Your task to perform on an android device:  I am using the CityMapper app to find a bus on December 24, 2023, from Amsterdam Ave., New York, to La Scuola d'Italia, Italy, because my family and I are taking a Christmas holiday to Italy
Image 0: 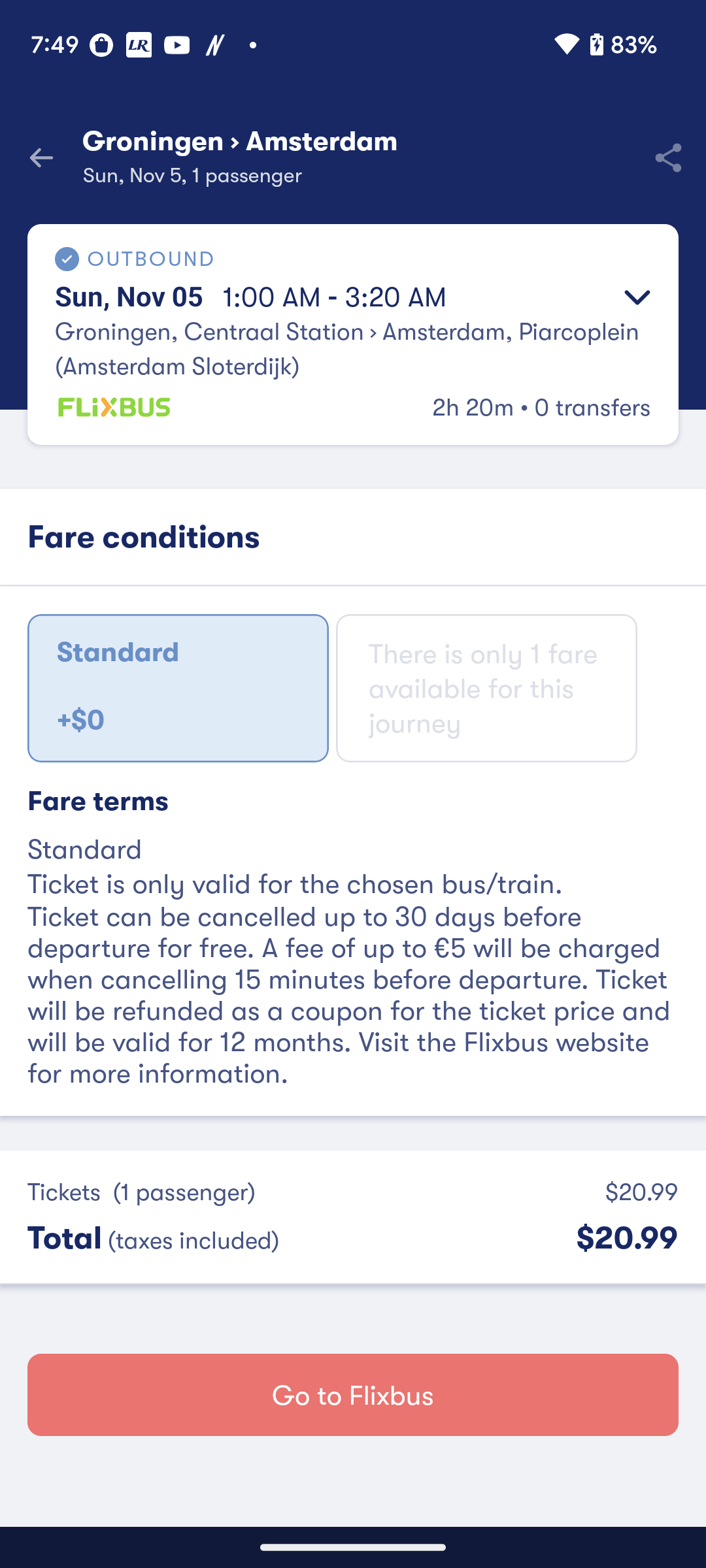
Open the City Mapper app
Step 0: open app "Citymapper"
Image 1: 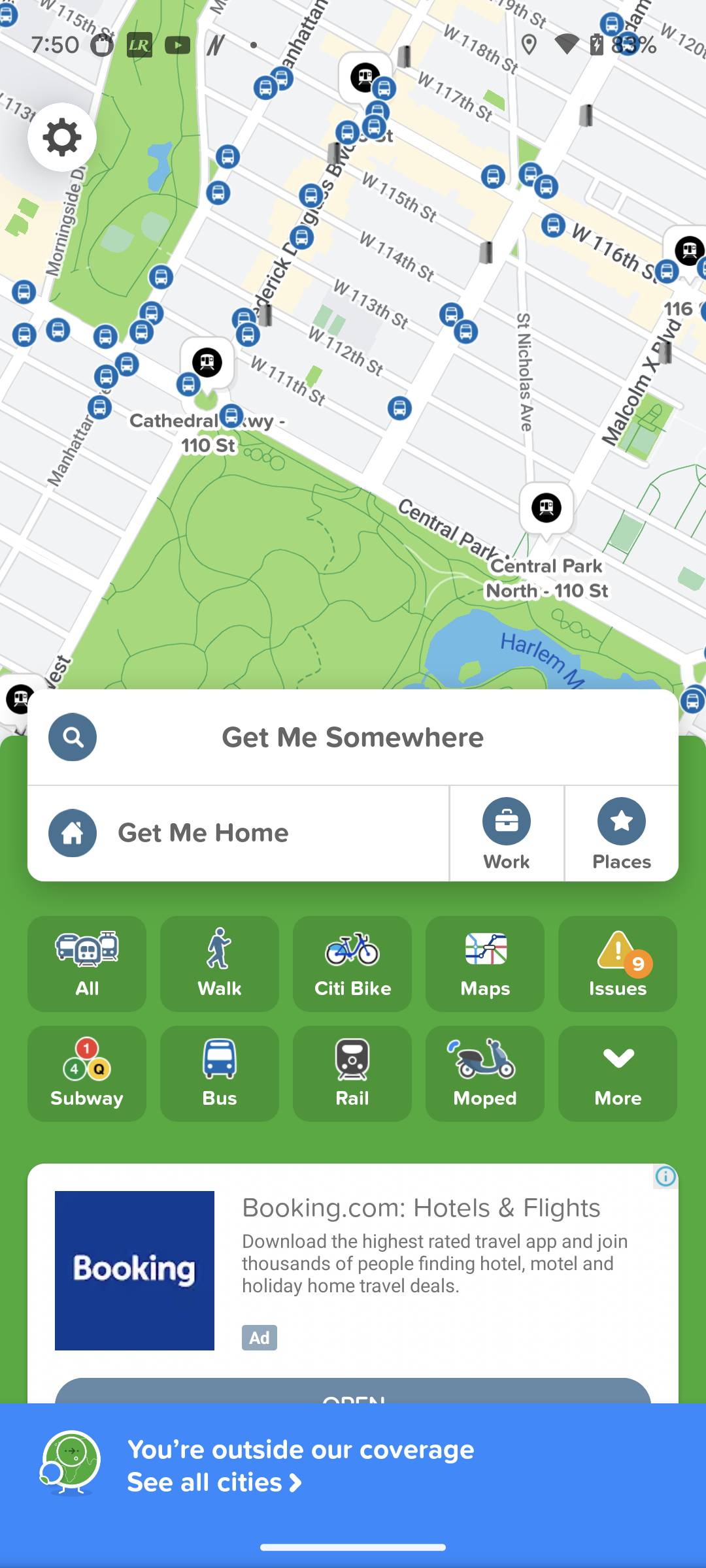
Click on the search icon 
Step 1: click (353, 598)
Image 2: 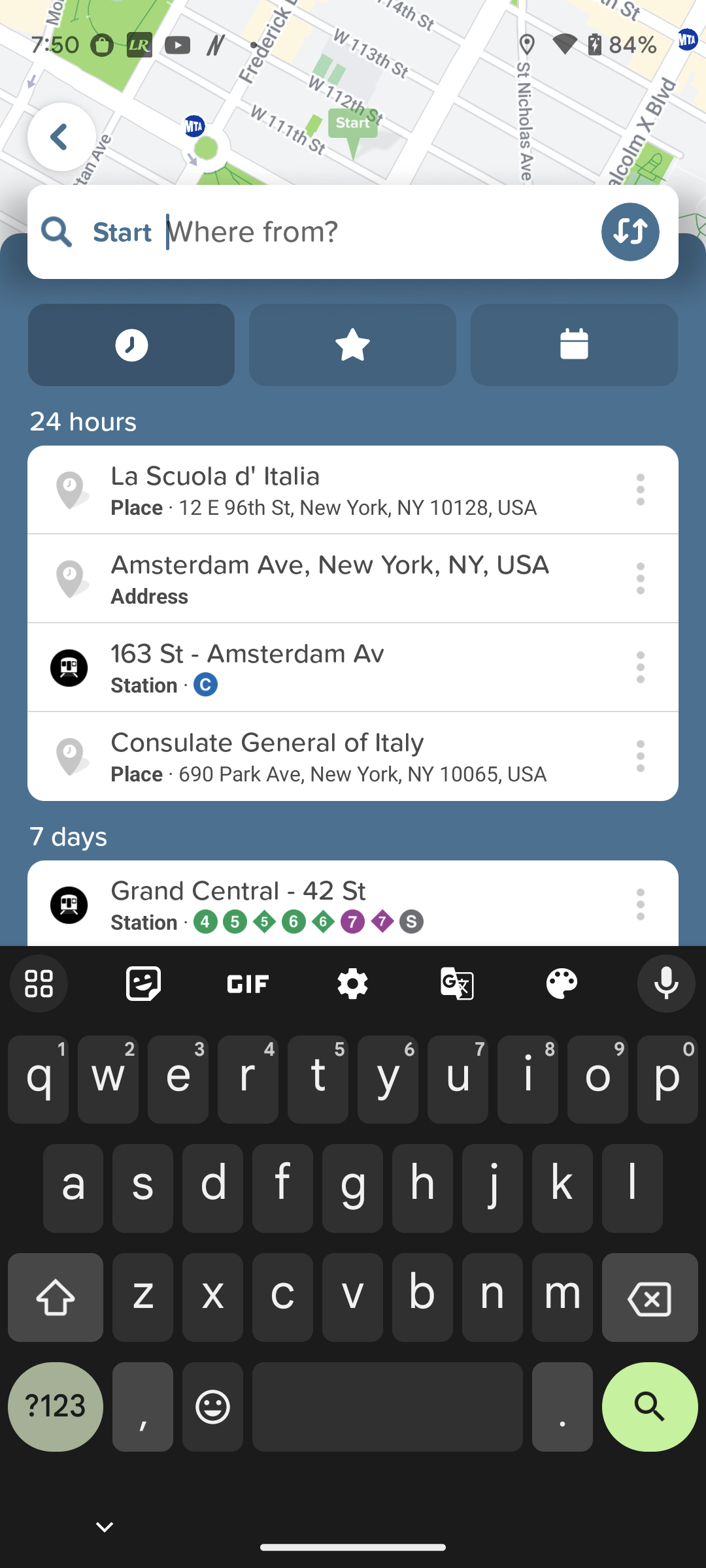
Type Amsterdam in start point 
Step 2: type "Amsterdam"
Image 3: 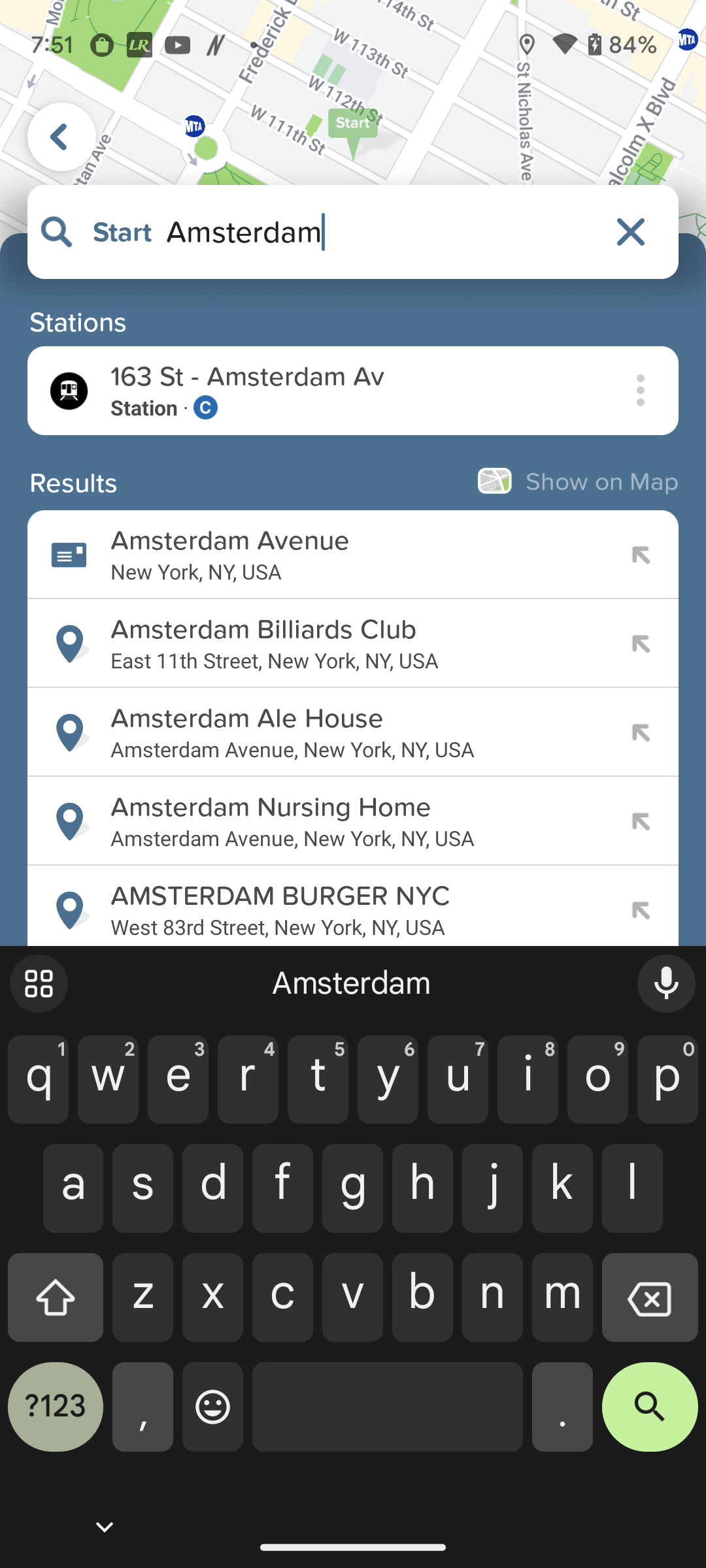
Click on Amsterdam Avenue suggestion 
Step 3: click (343, 571)
Image 4: 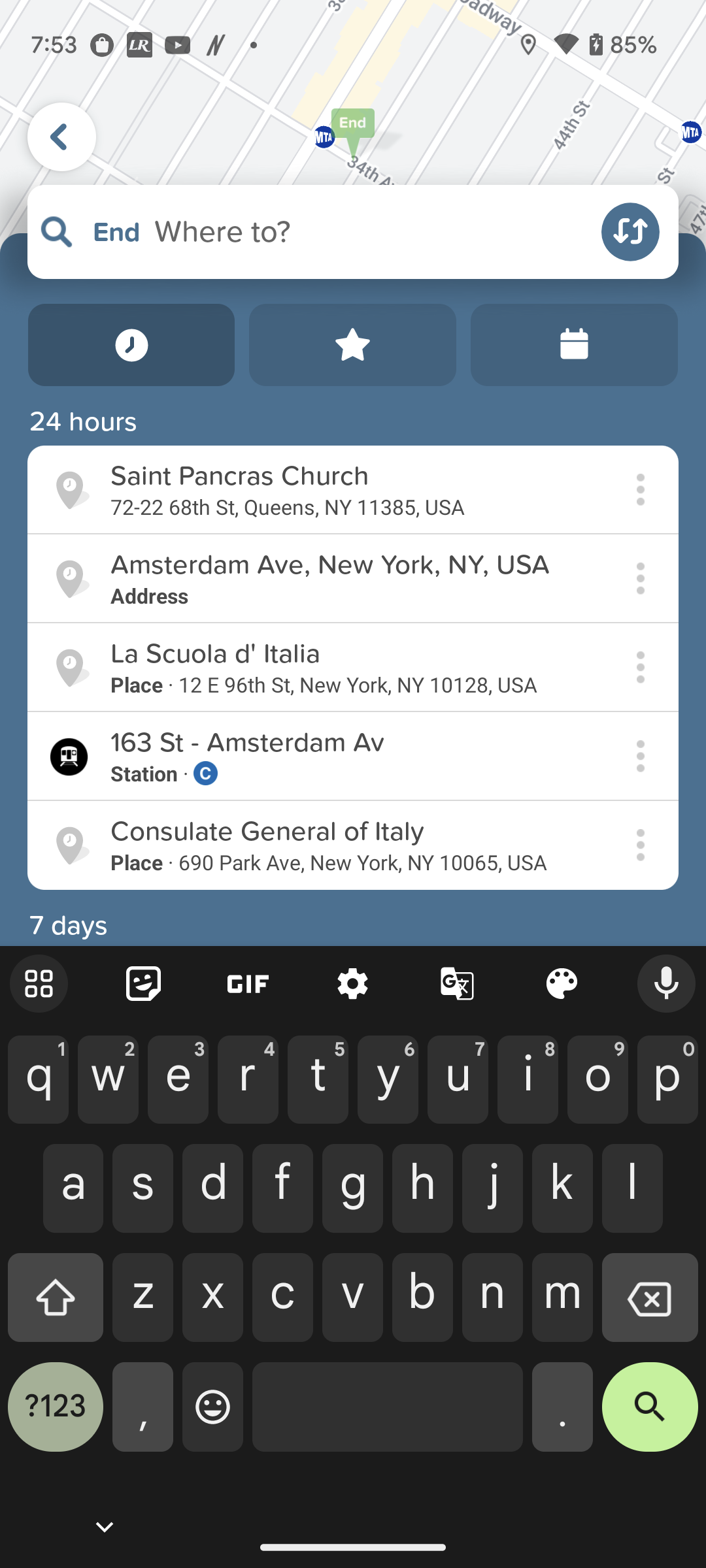
Type Italy in end point 
Step 4: type "Italy"
Image 5: 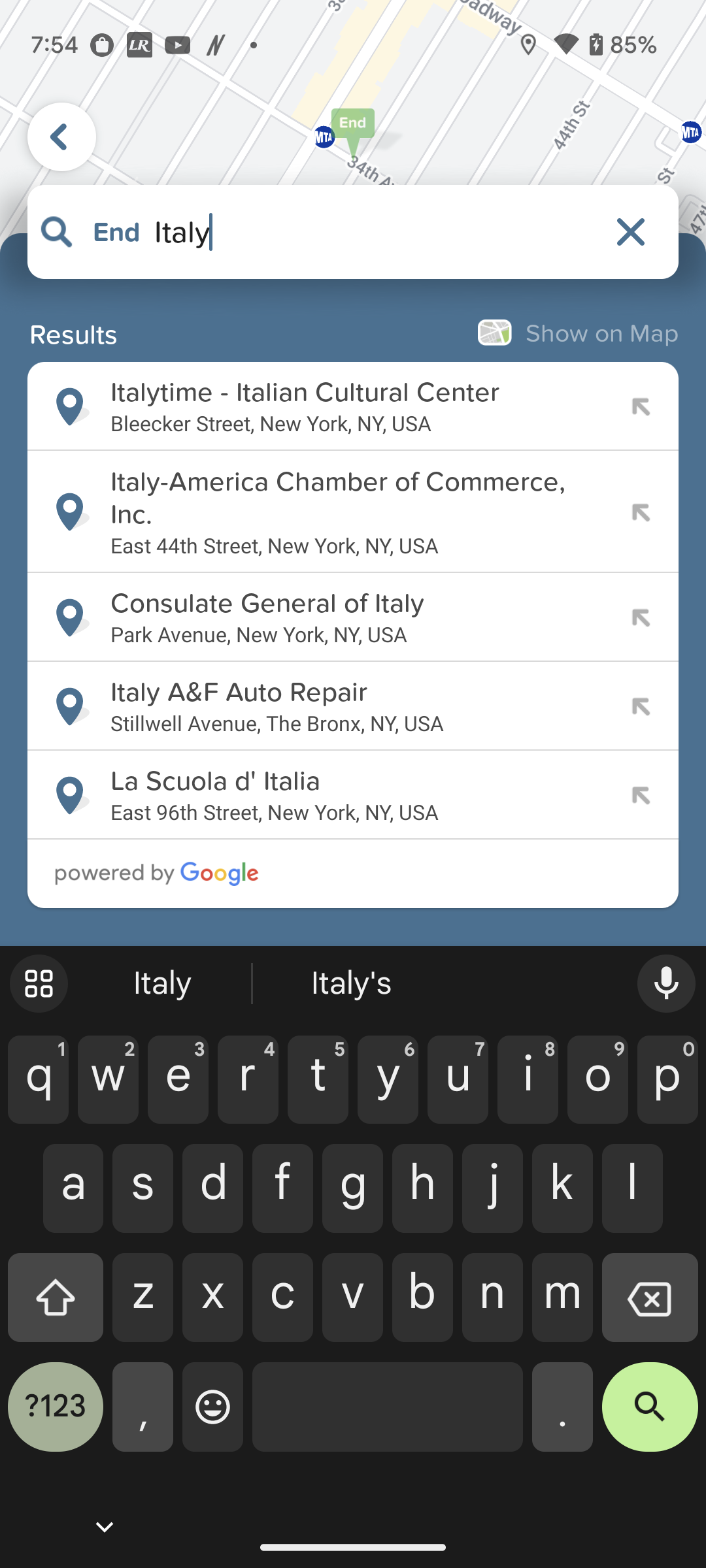
Click on the last suggestion 
Step 5: click (343, 811)